Your task to perform on an android device: Create a shortcut for the Plant file in my drive  .
Image 0: 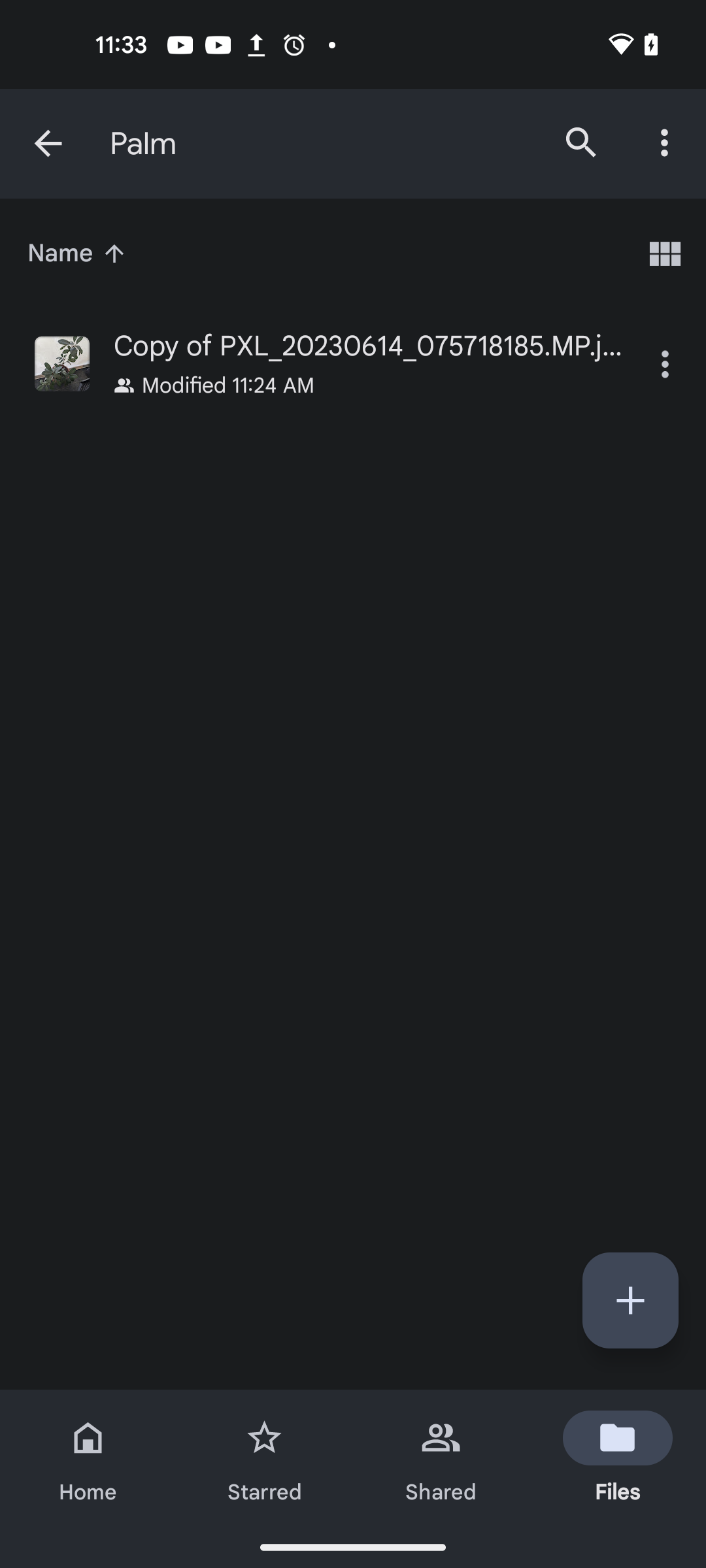
Go back to previous page 
Step 0: click (48, 143)
Image 1: 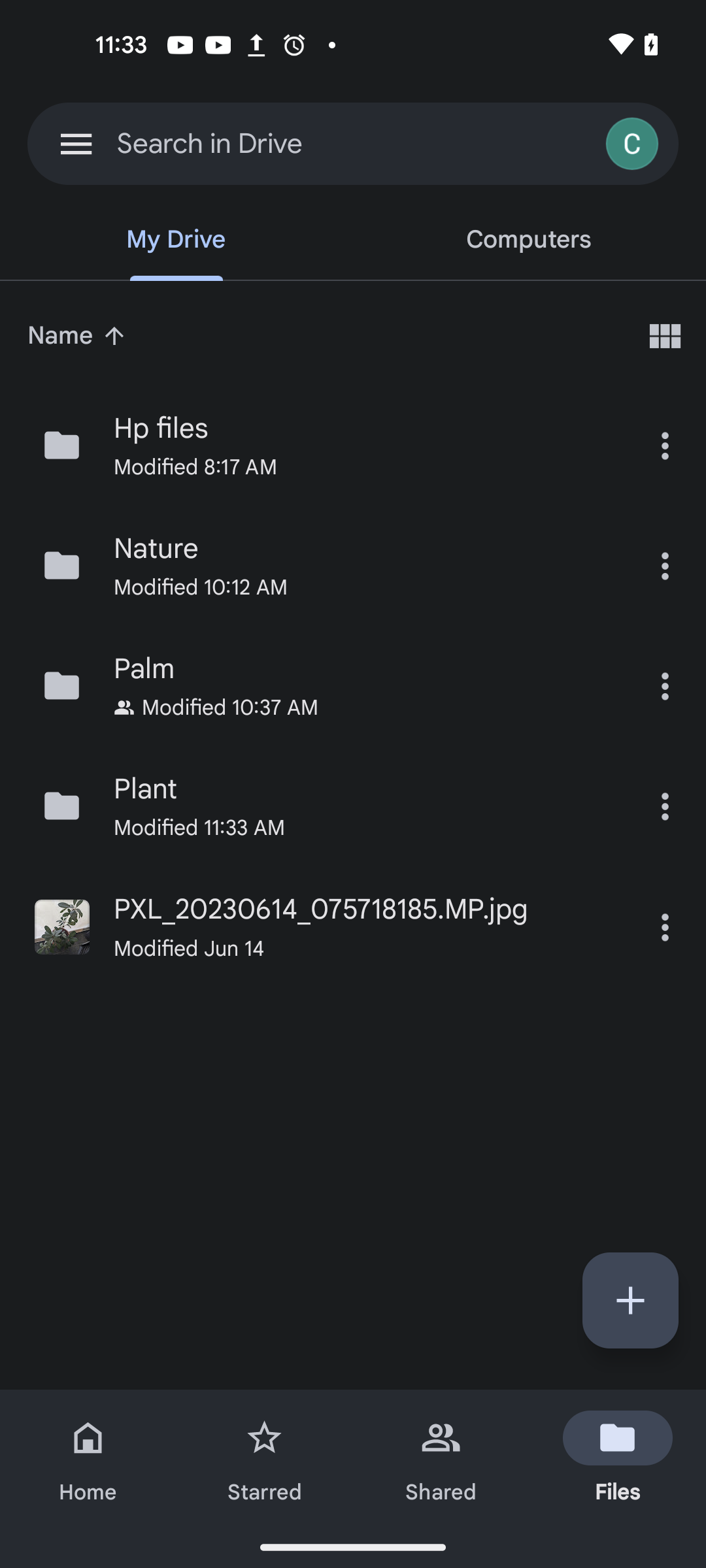
Click on the three dots of the plant file.
Step 1: click (664, 806)
Image 2: 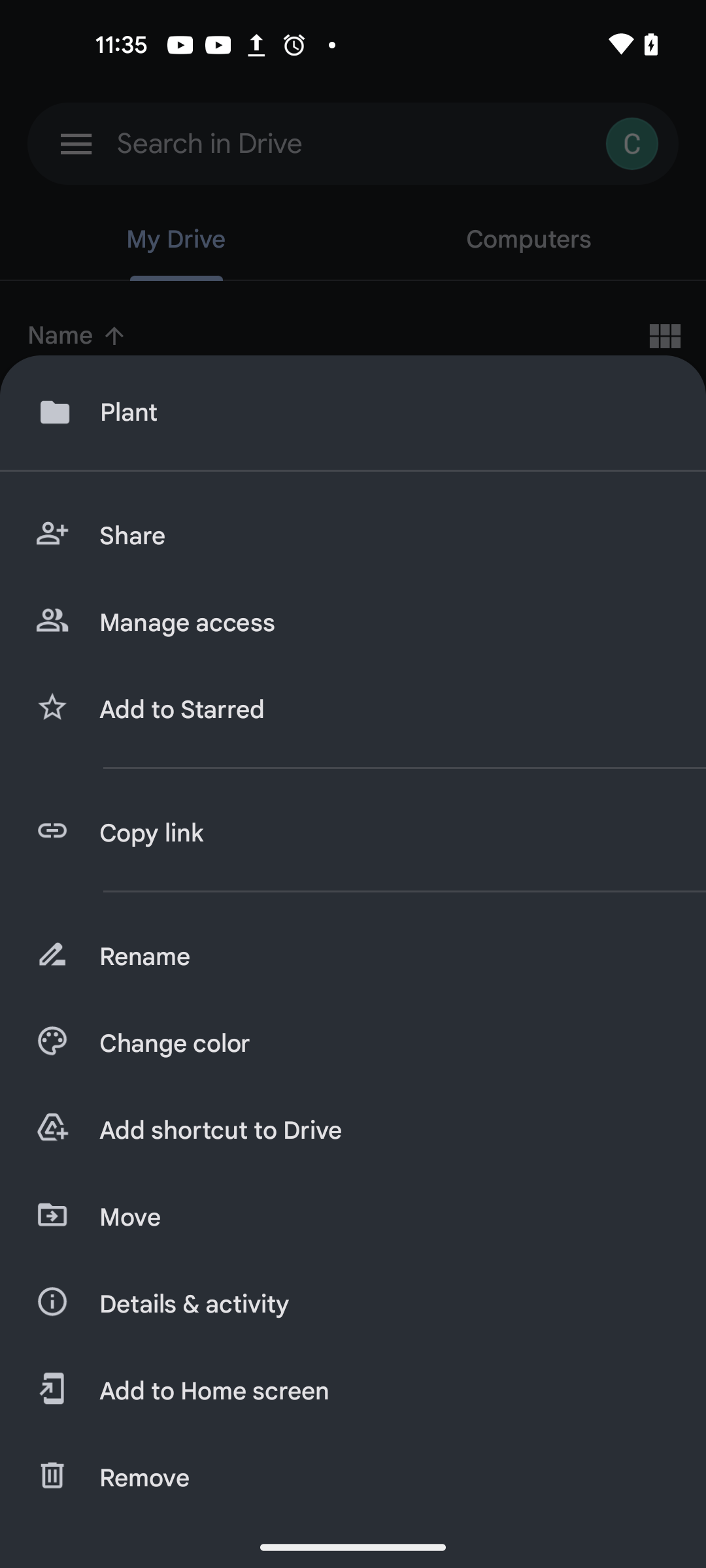
Click on the Add to shortcut  to Drive icon 
Step 2: click (382, 1130)
Image 4: 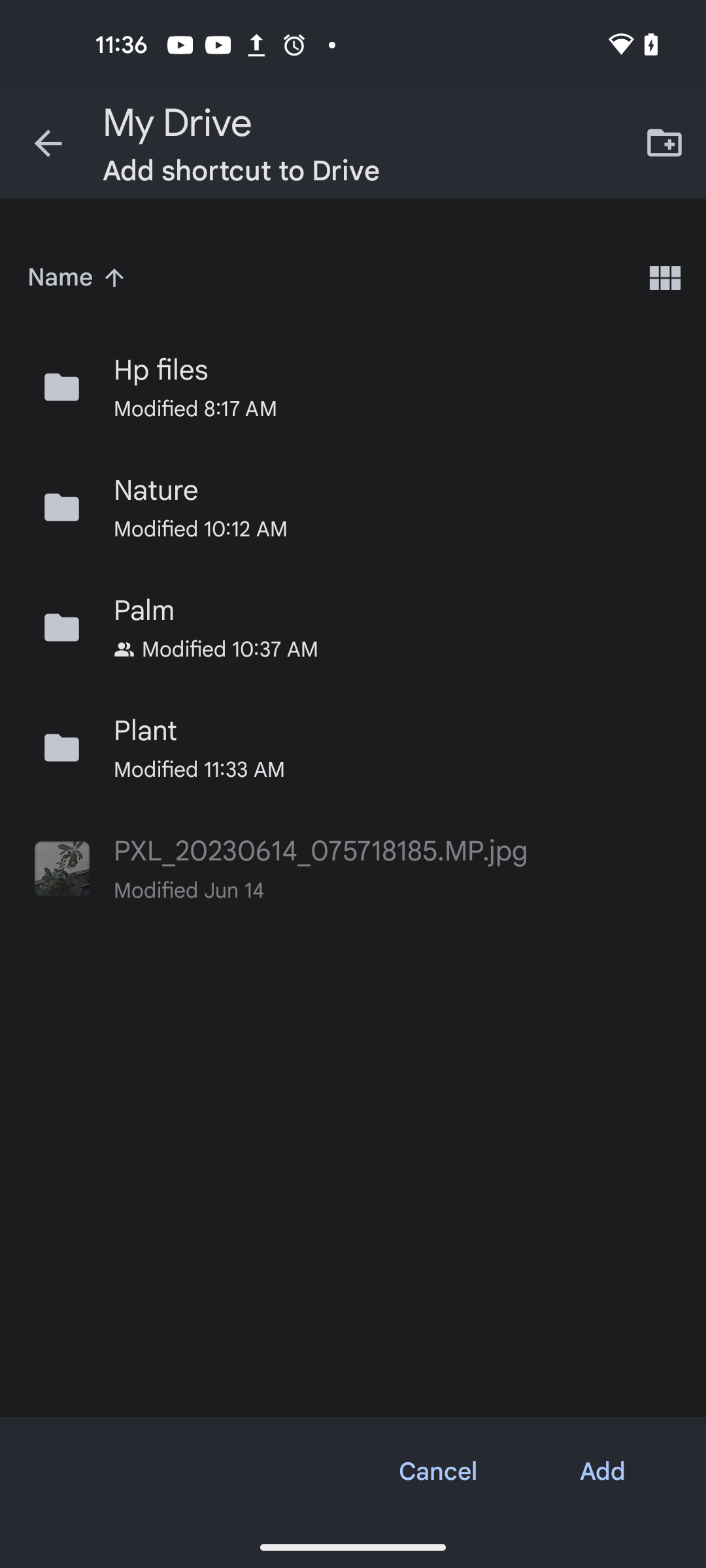
Click on the plant file 
Step 4: click (368, 731)